Your task to perform on an android device: Cole is planning to meet me at my house; send my location to coledbwpersonatest@gmail.com using the Google Maps app.
Image 0: 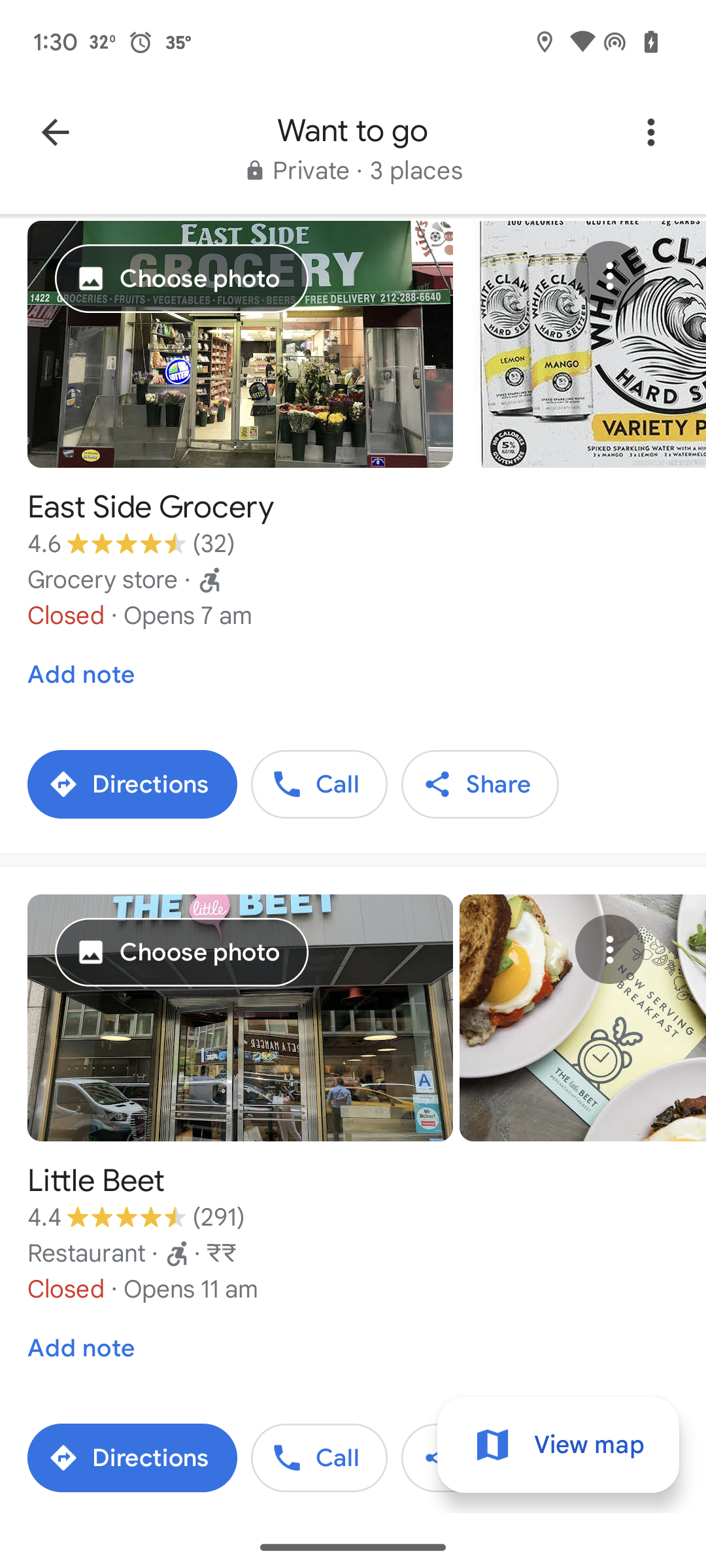
Go back to the previous screen
Step 0: press back button
Image 1: 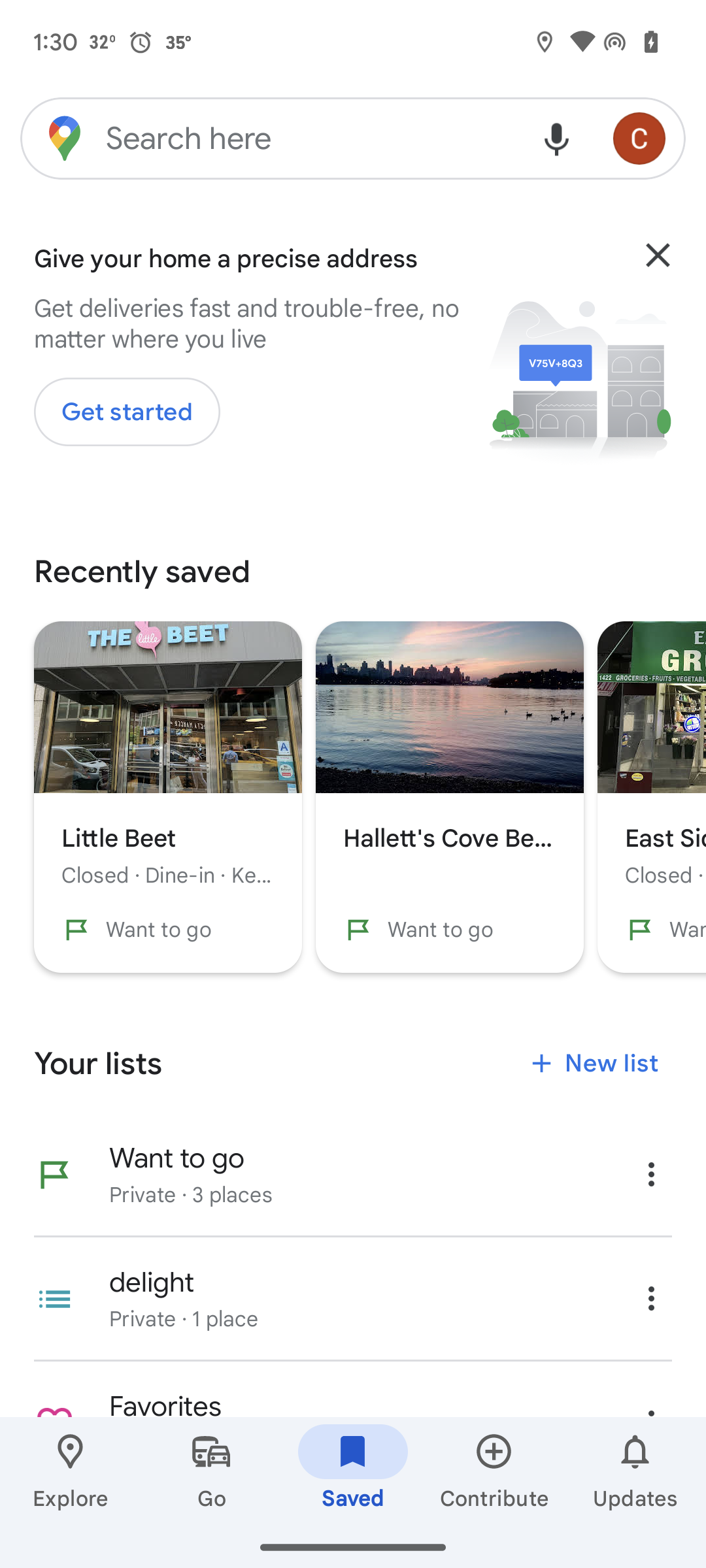
Click on the search bar the top of the screen
Step 1: click (311, 139)
Image 2: 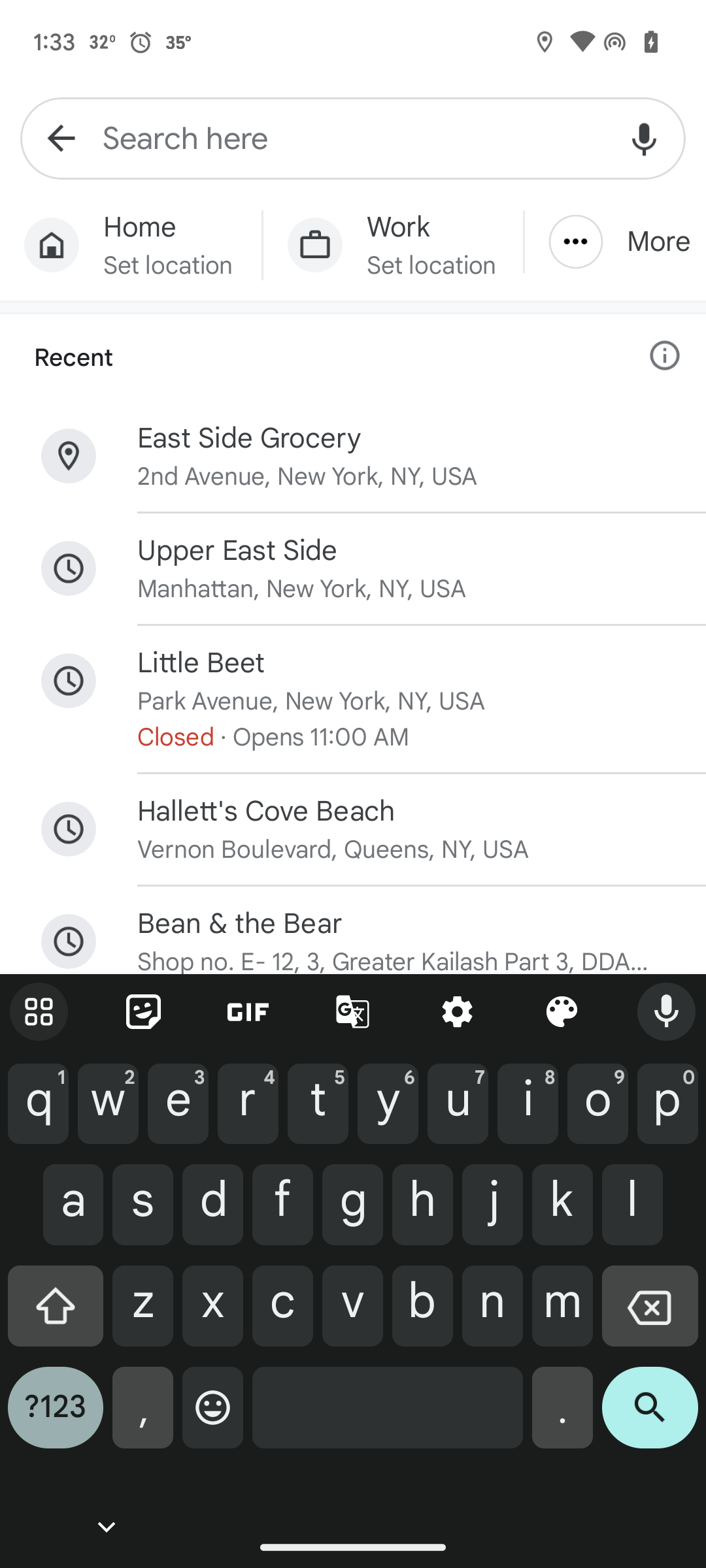
Click on the upper east side
Step 2: click (404, 551)
Image 3: 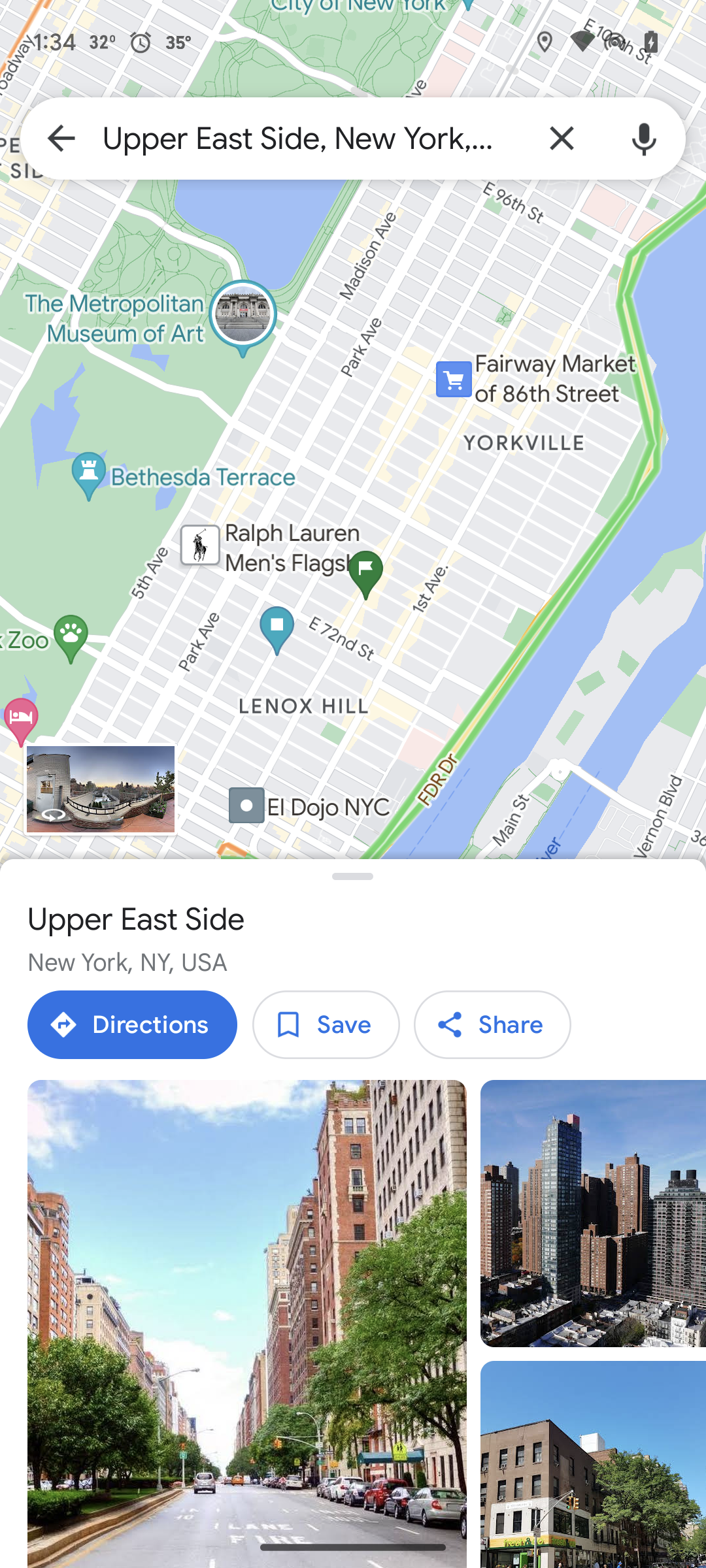
Click on the share button
Step 3: click (492, 1024)
Image 4: 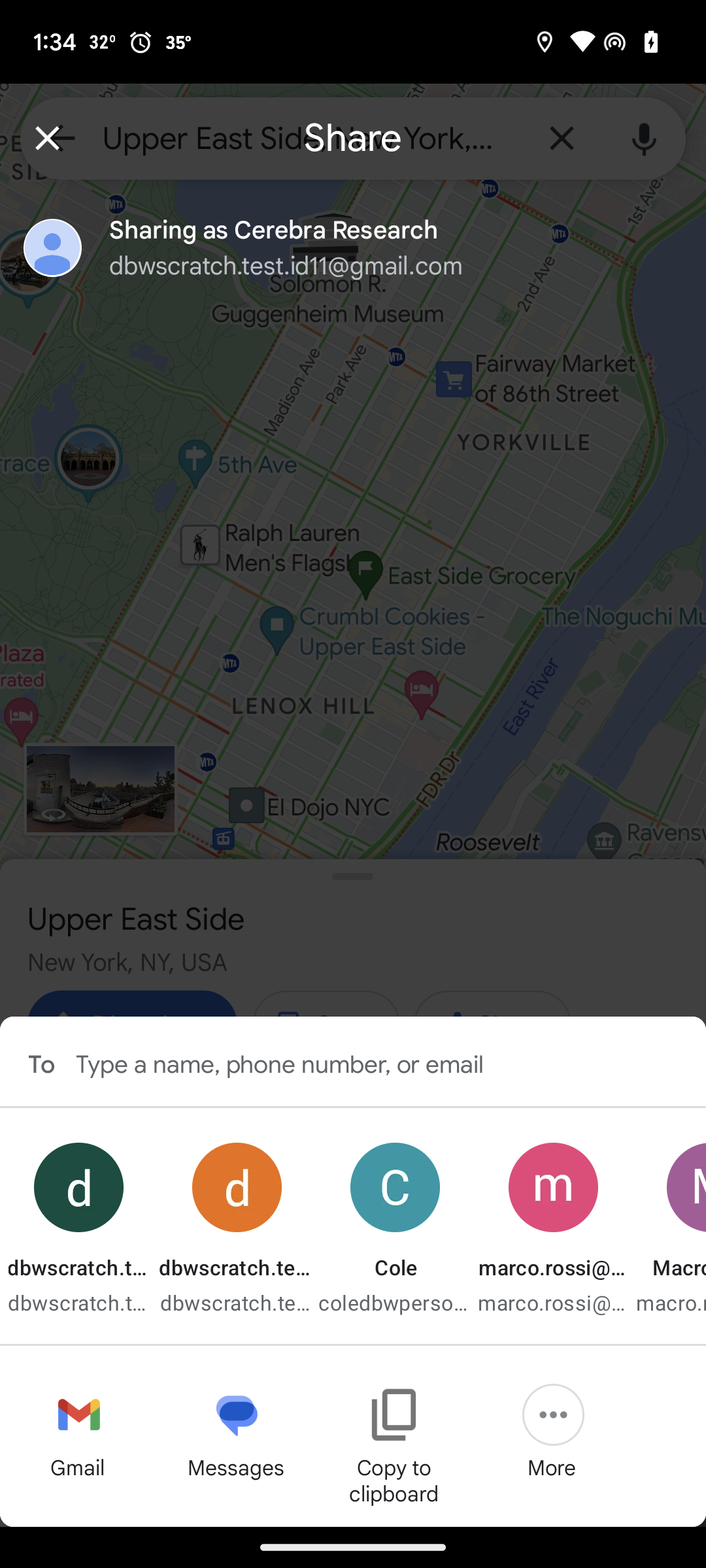
Click on the Cole
Step 4: click (395, 1267)
Image 5: 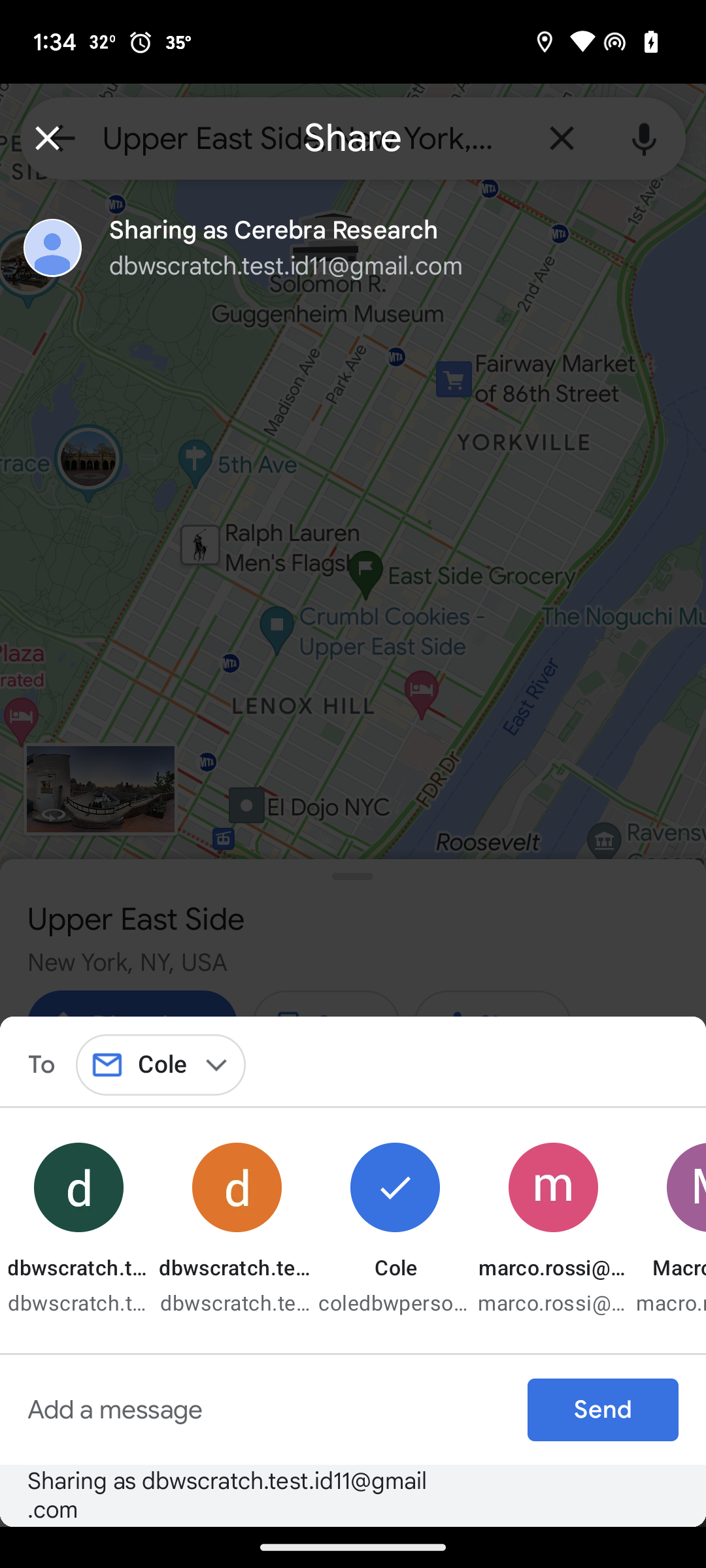
Click on the send button
Step 5: click (603, 1409)